Your task to perform on an android device: I want frequent weather updates. As a result, turn on the weather alert notice for Brussels in The AccuWeather app settings.
Image 0: 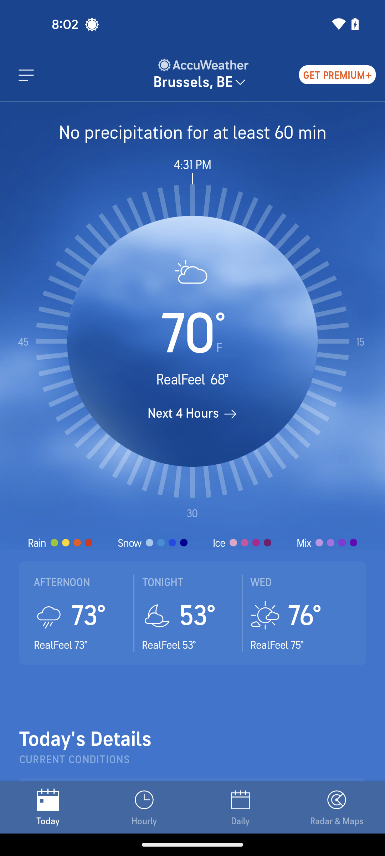
Tap on the menu icon at the top left corner of the screen
Step 0: click (26, 75)
Image 1: 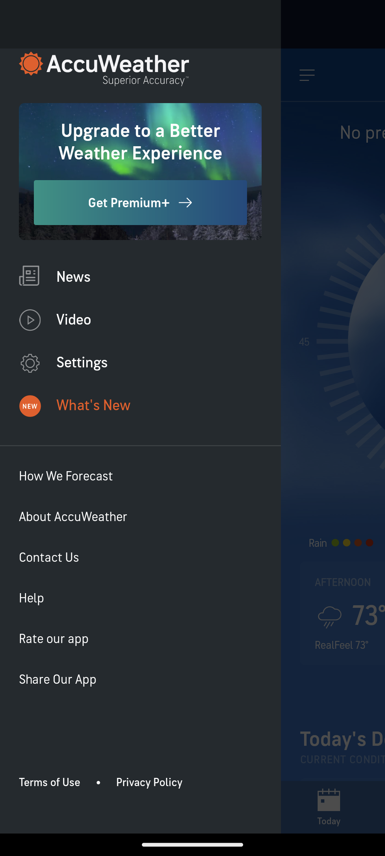
Tap on the settings option
Step 1: click (140, 362)
Image 2: 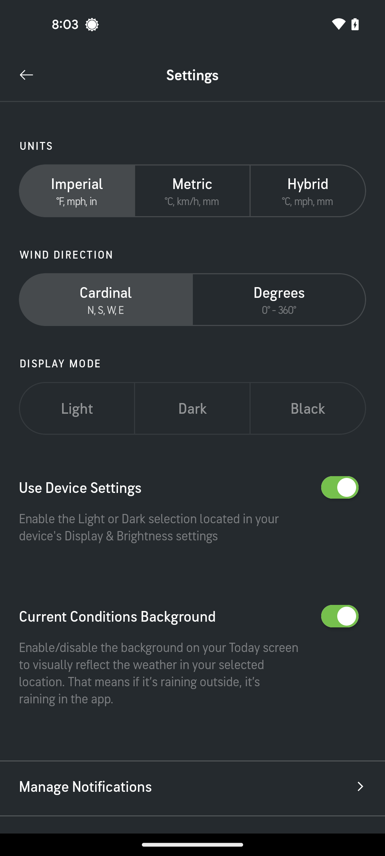
Tap on the manage notifications option
Step 2: click (192, 789)
Image 3: 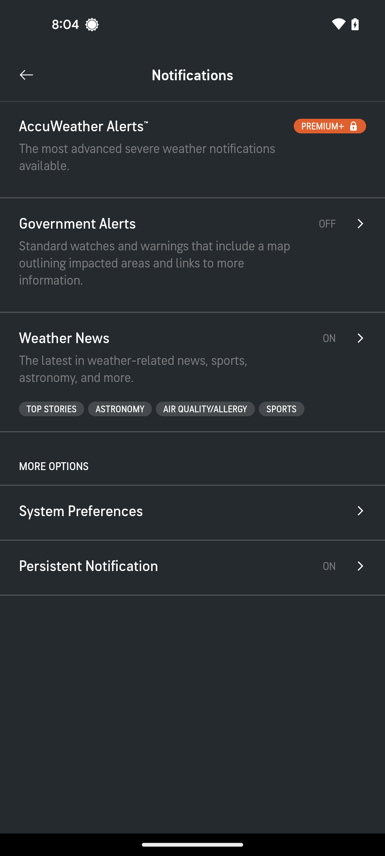
Tap on the right arrow icon of government alerts
Step 3: click (159, 263)